Your task to perform on an android device: I am not able to find a similar product at a lower price. Read the reviews for a view of the quality and rating of the product in the TEMU app.
Image 0: 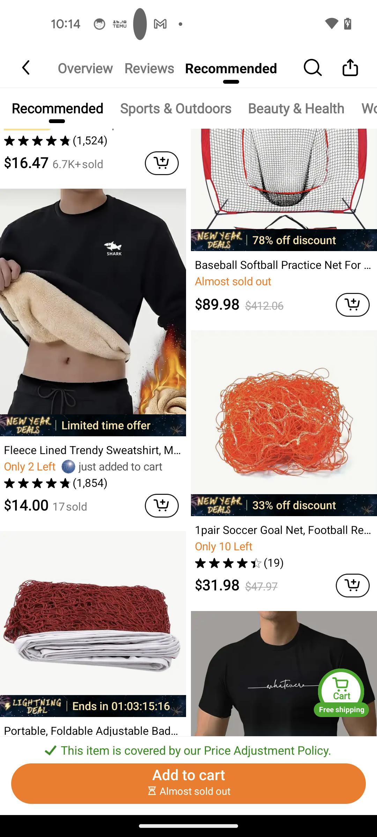
Click on the Reviews button at the top of the screen
Step 0: click (149, 68)
Image 1: 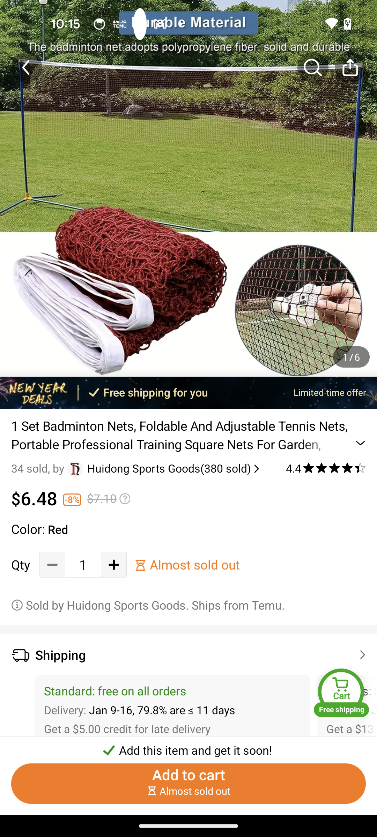
Swipe up for the product reviews
Step 1: scroll down